Your task to perform on an android device: I am planning a trip to Vancouver, British Columbia,CA,with my family. We will probably reach Vancouver on September 30, so I want to know on the AccuWeather app. What is the temperature going to be like on that date? Is it going to rain?
Image 0: 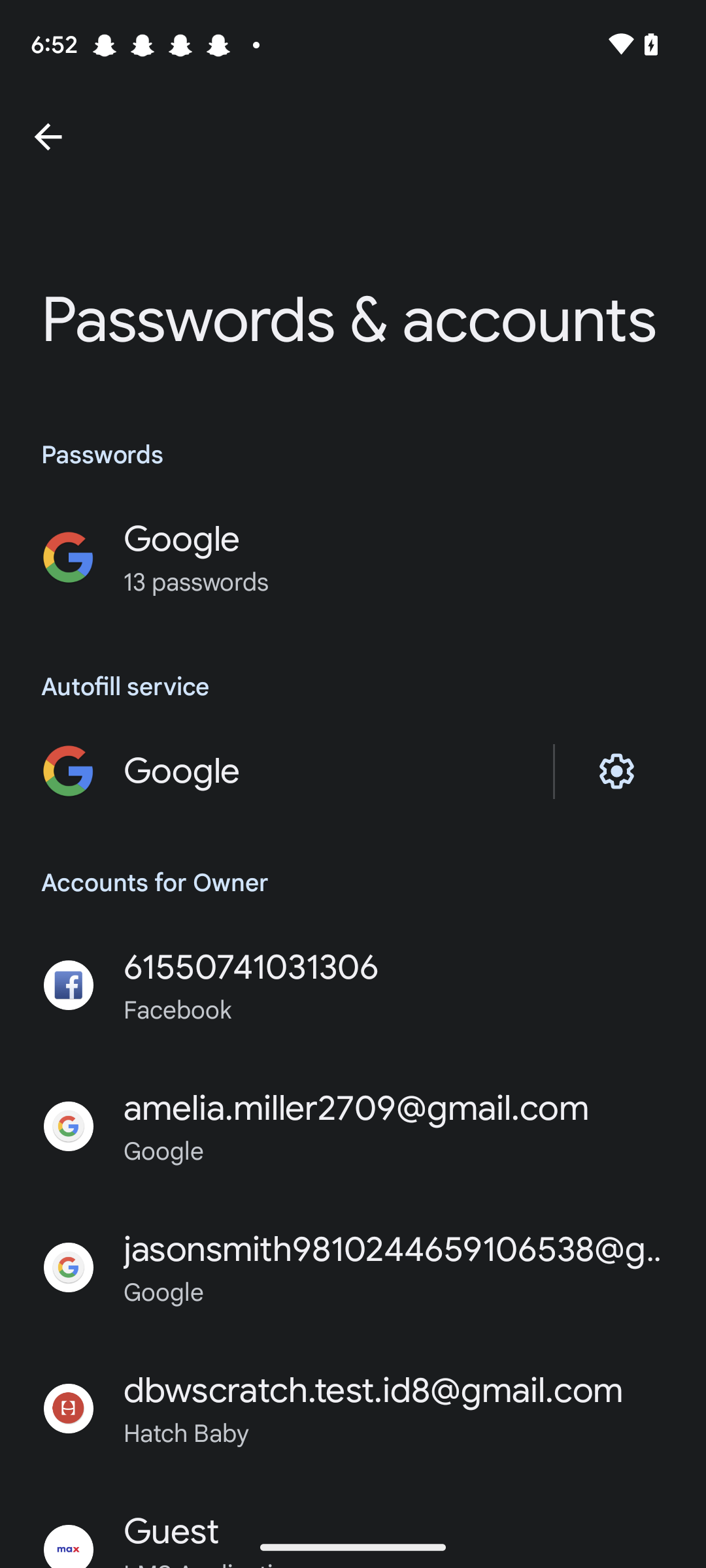
Open the AccuWeather app.
Step 0: open app "AccuWeather"
Image 1: 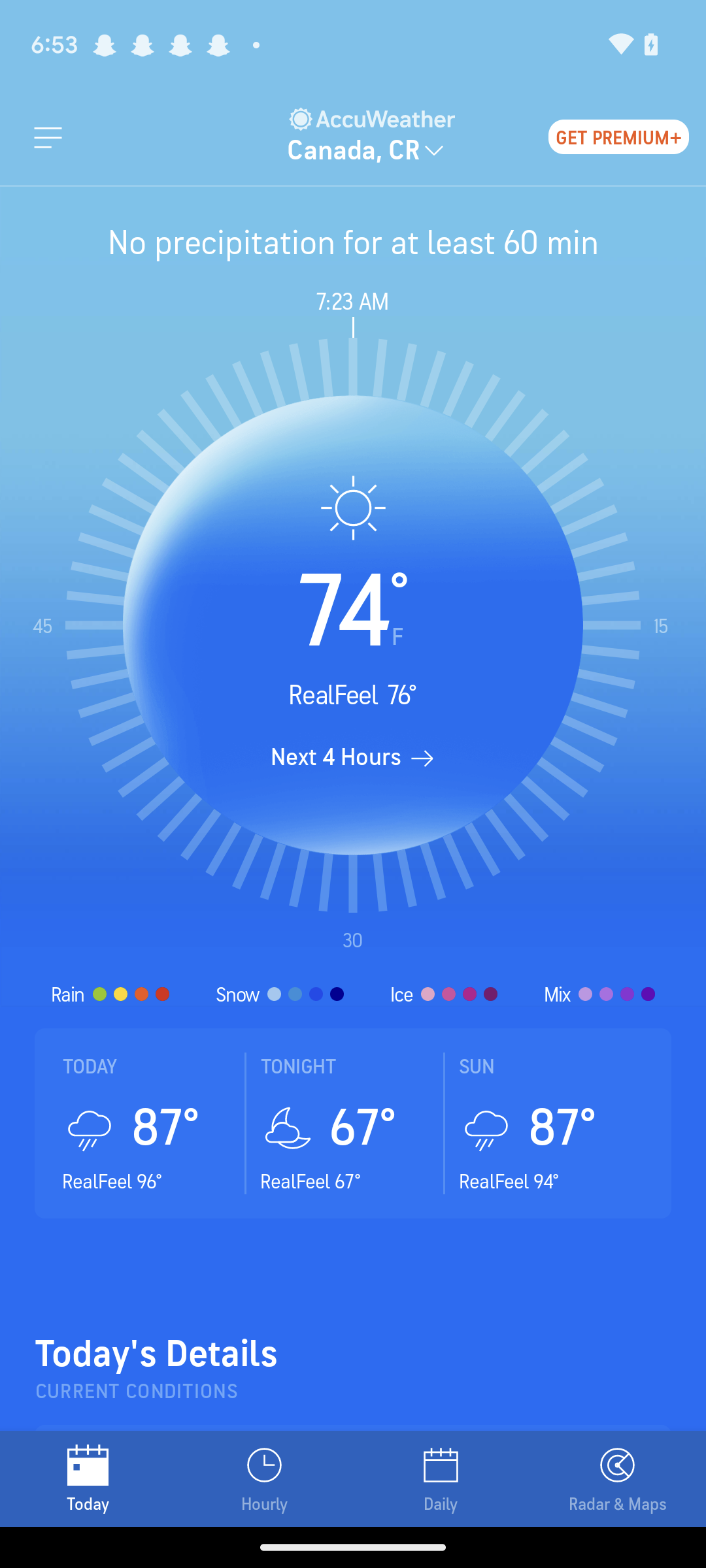
Click on the drop-down arrow just below the AccuWeather tab at the top.
Step 1: click (434, 149)
Image 2: 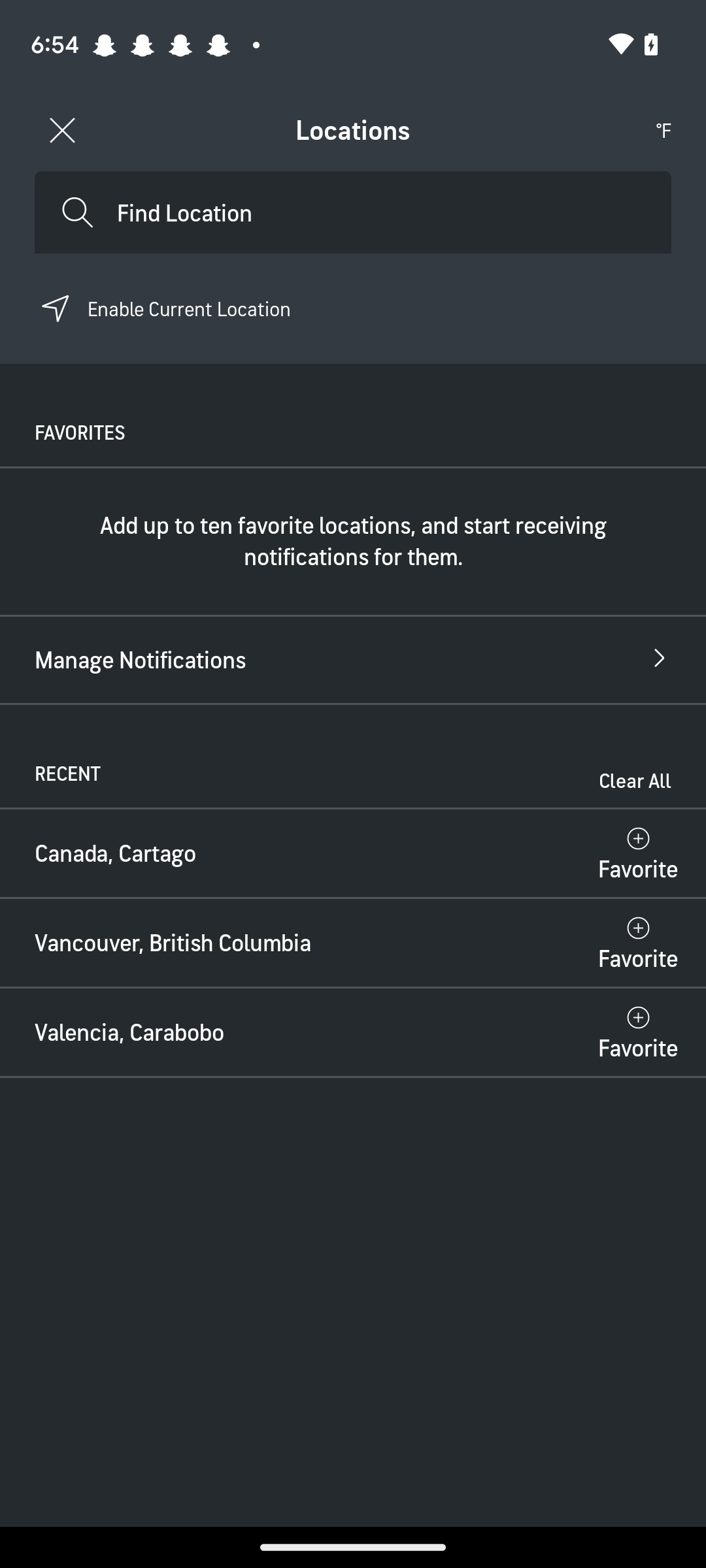
Click on the search box at the top.
Step 2: click (353, 212)
Image 3: 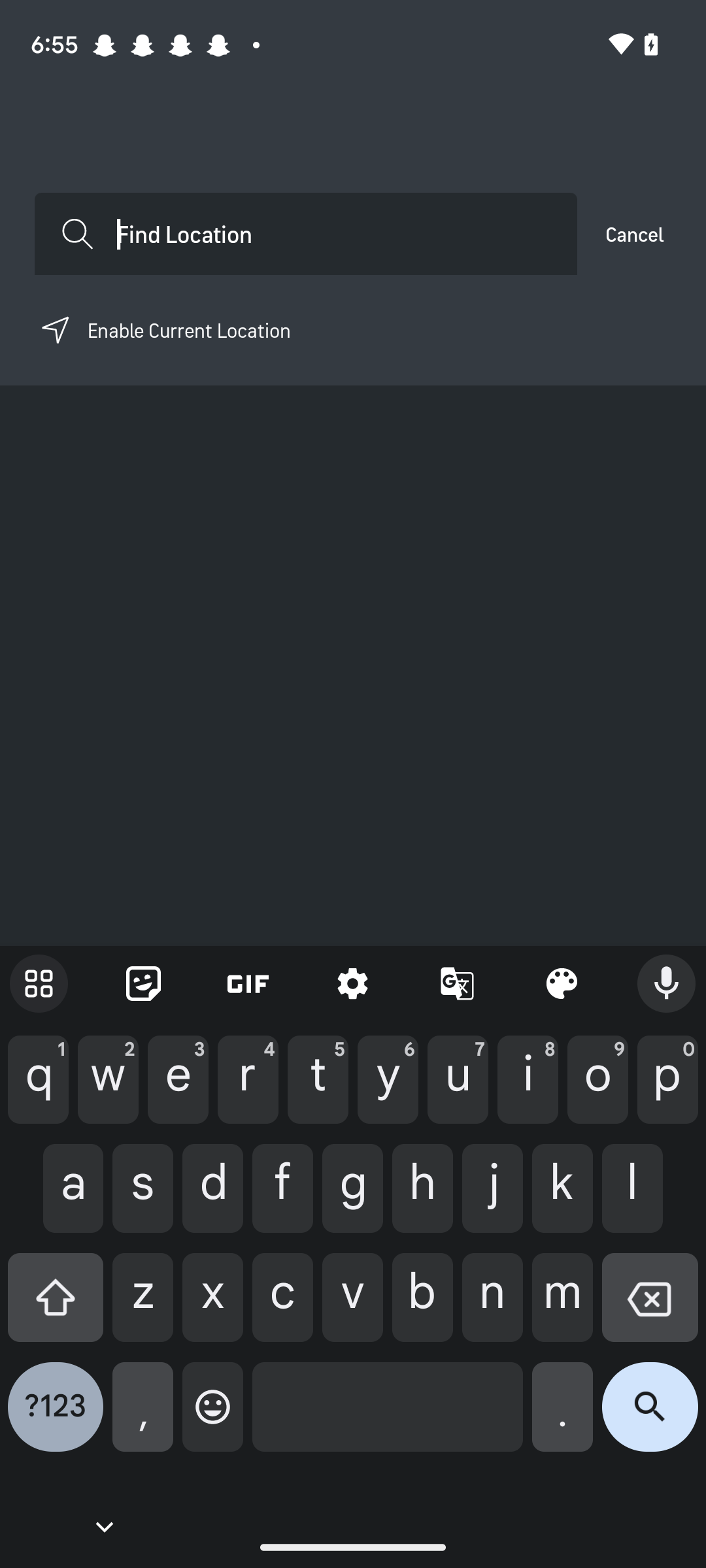
Type Vancouver, British Columbia,CA in the search box
Step 3: type "vancouver"
Image 4: 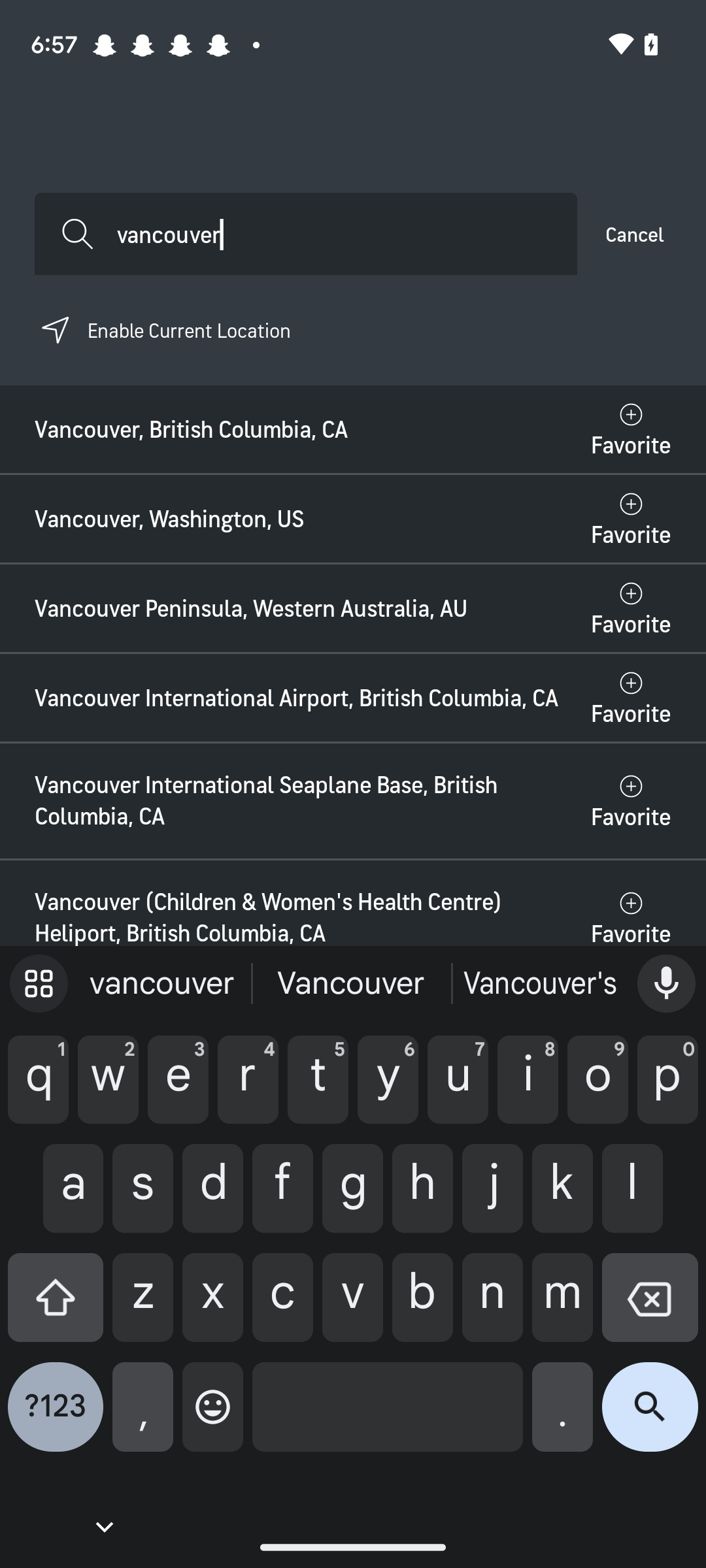
Click on the first location.
Step 4: click (305, 429)